Your task to perform on an android device: In the festive spirit of christmas, I embark on a quest for the perfect black dress of Mark and Spencer brand  in size 40 through the enchanting aisles of the Mark and Spencer app
Image 0: 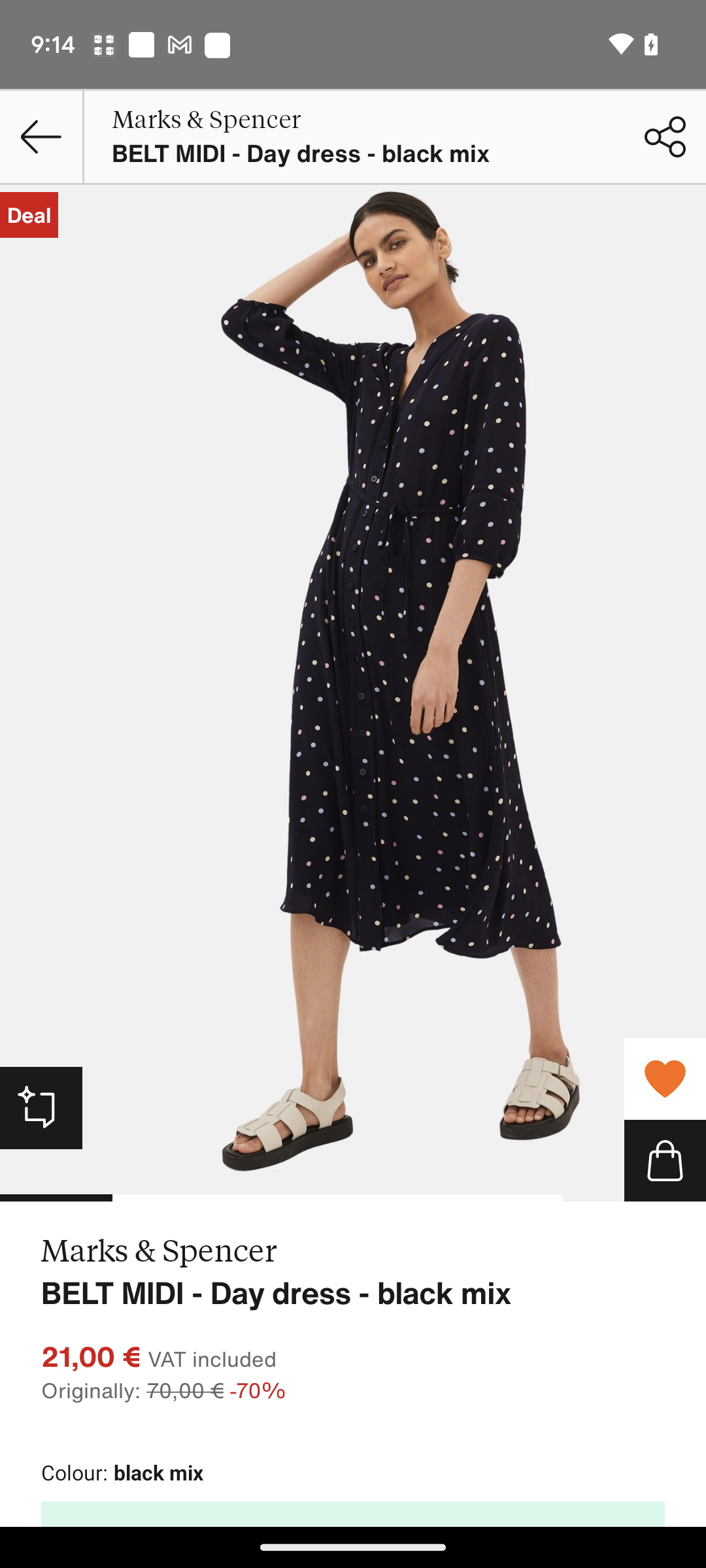
Open the M&S app
Step 0: open app "M&S India"
Image 1: 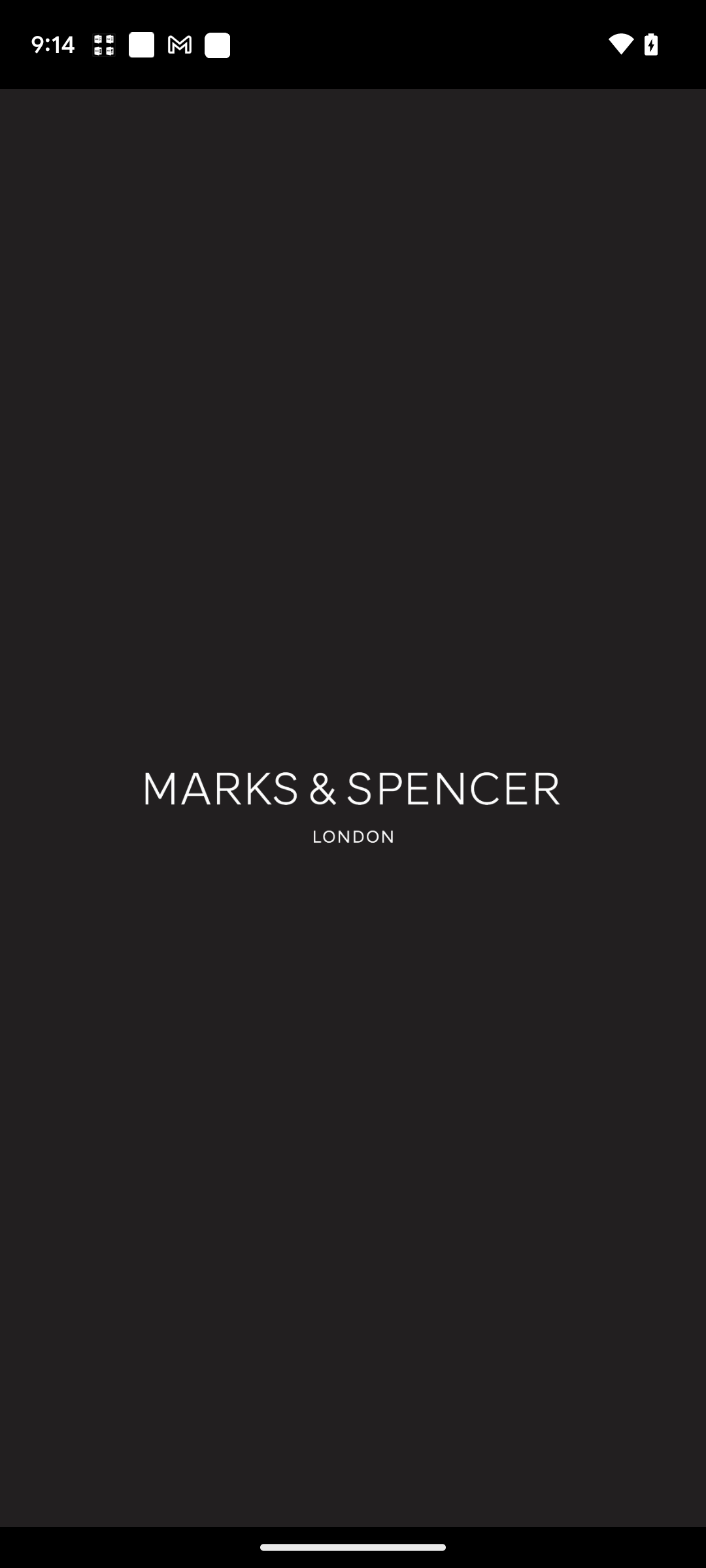
Open the M&S app
Step 1: wait
Image 2: 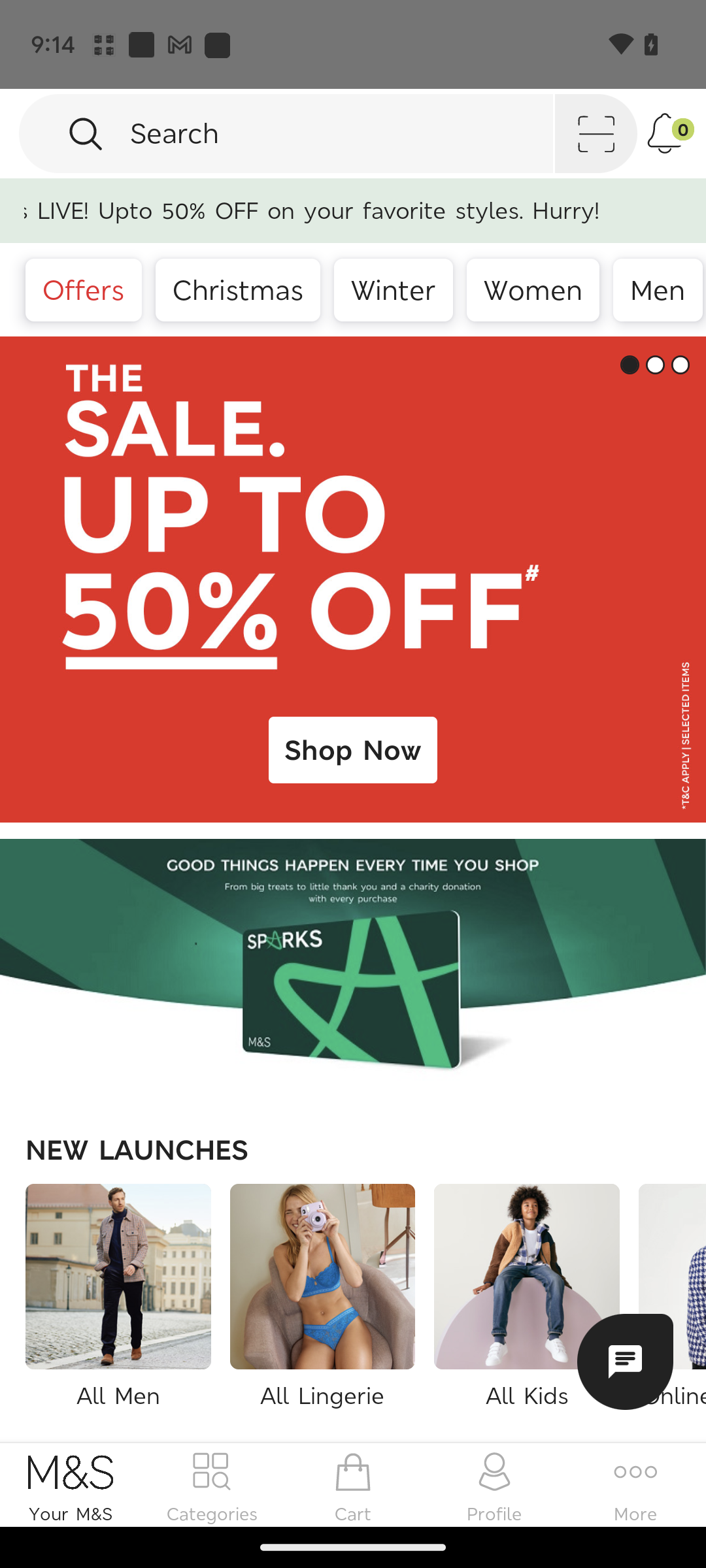
Click on the search icon 
Step 2: click (75, 137)
Image 3: 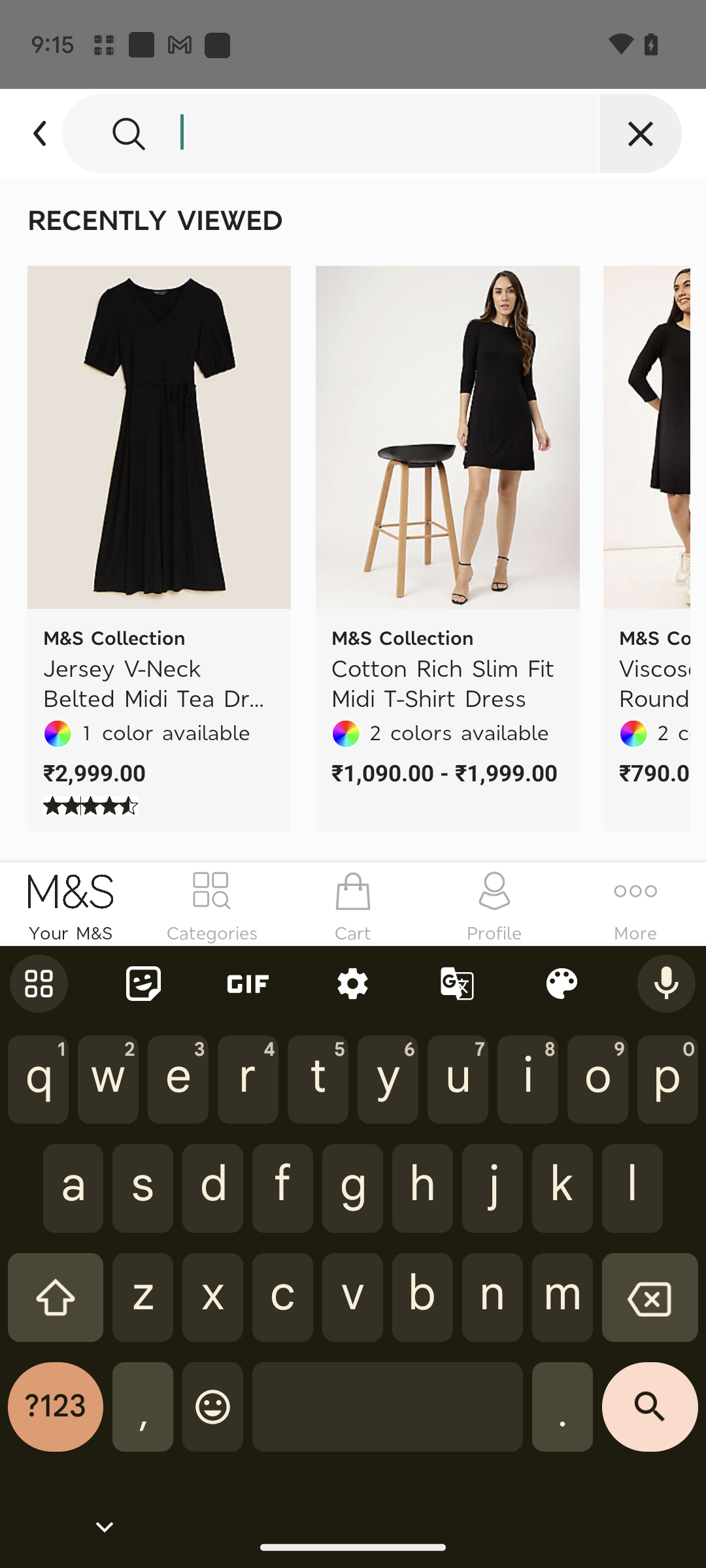
Type Black dress in search bar
Step 3: type "Black Dress"
Image 4: 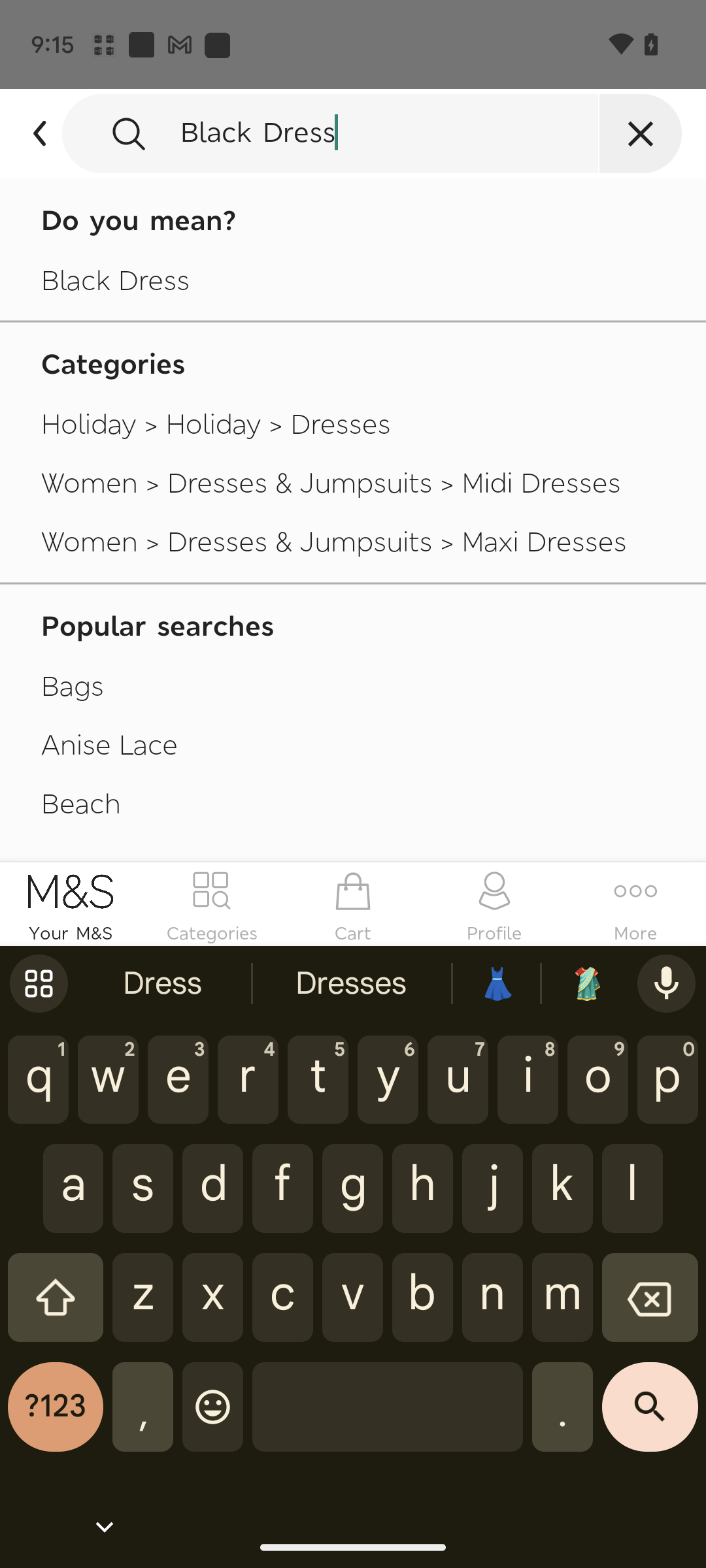
Click on the search key
Step 4: click (650, 1417)
Image 5: 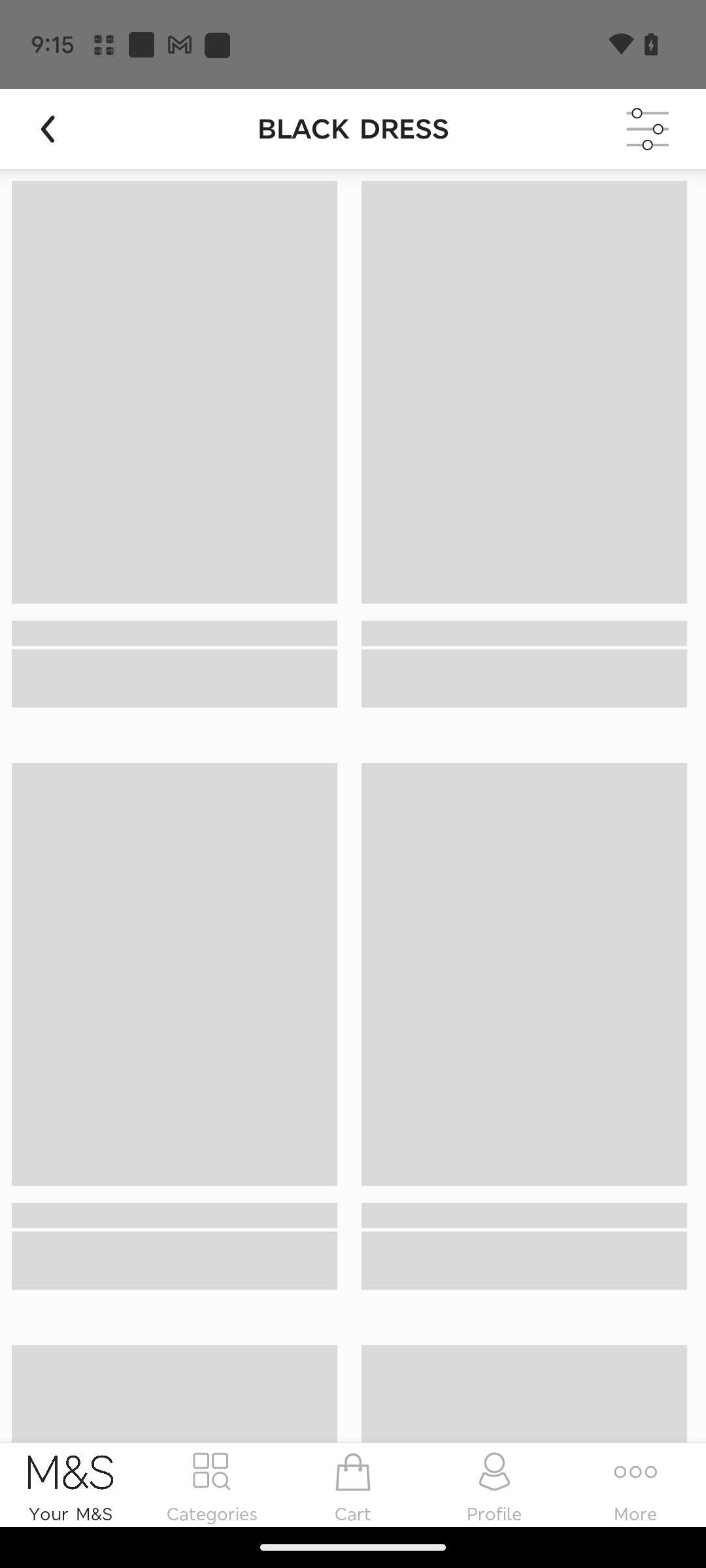
Click on the search key
Step 5: wait
Image 6: 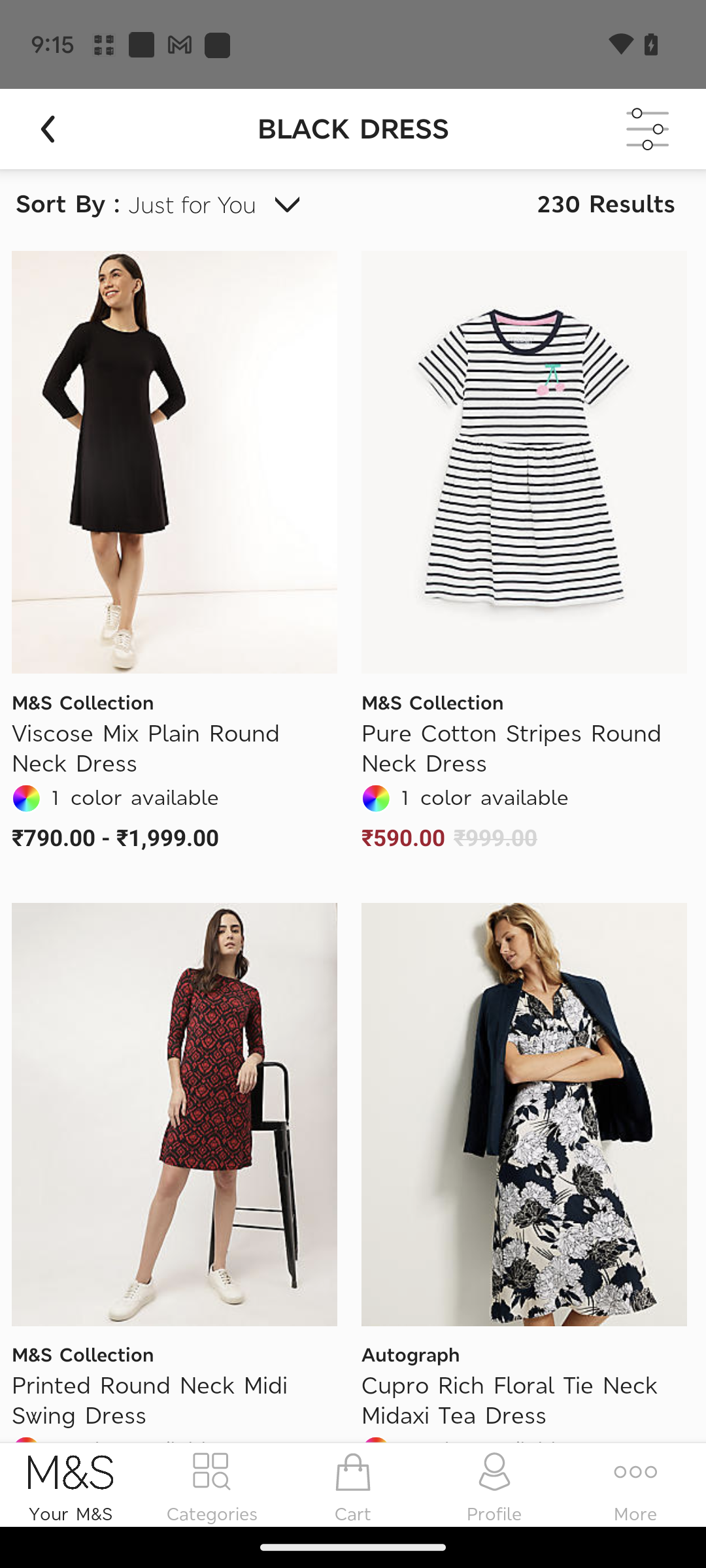
Scroll up to view the more dresses
Step 6: scroll down
Image 7: 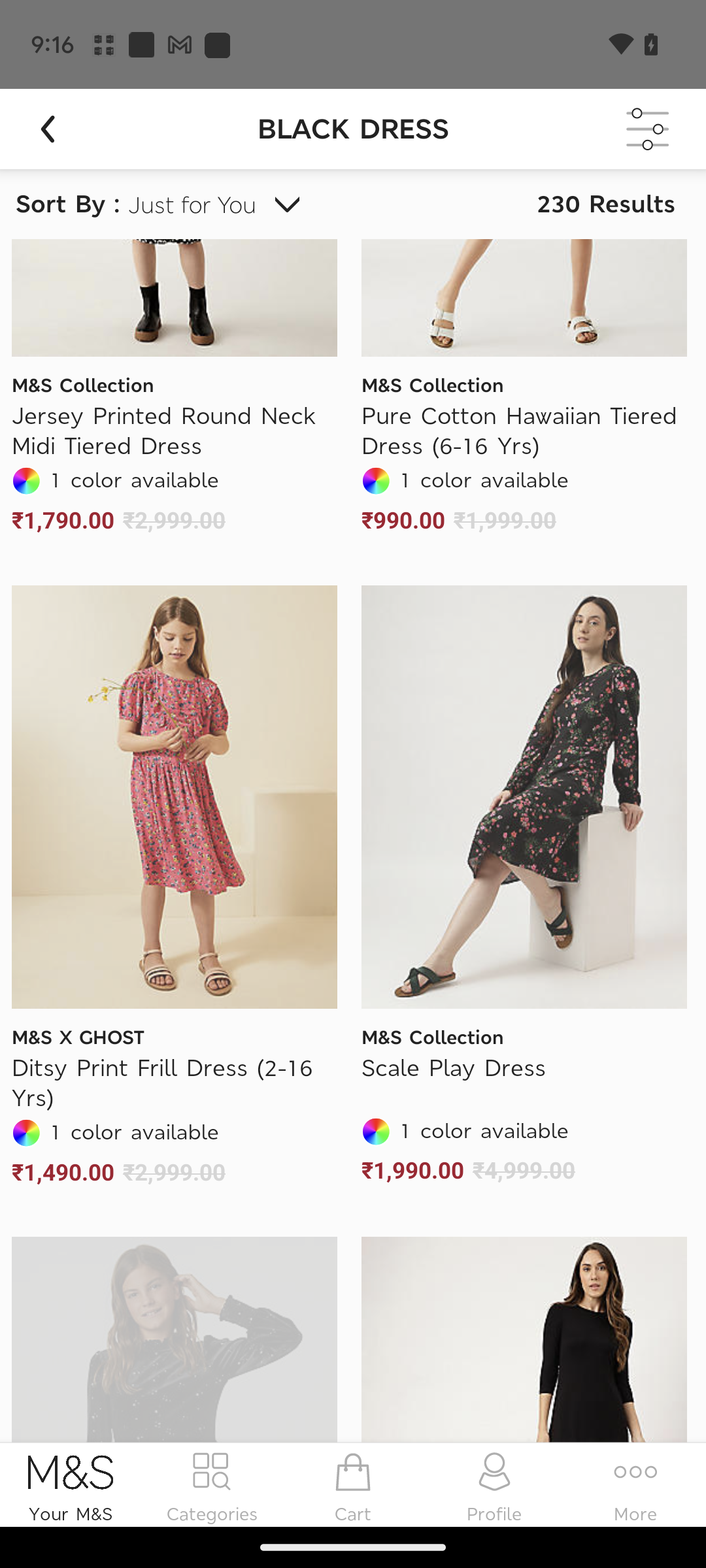
Scroll up to view the more dresses
Step 7: scroll down
Image 8: 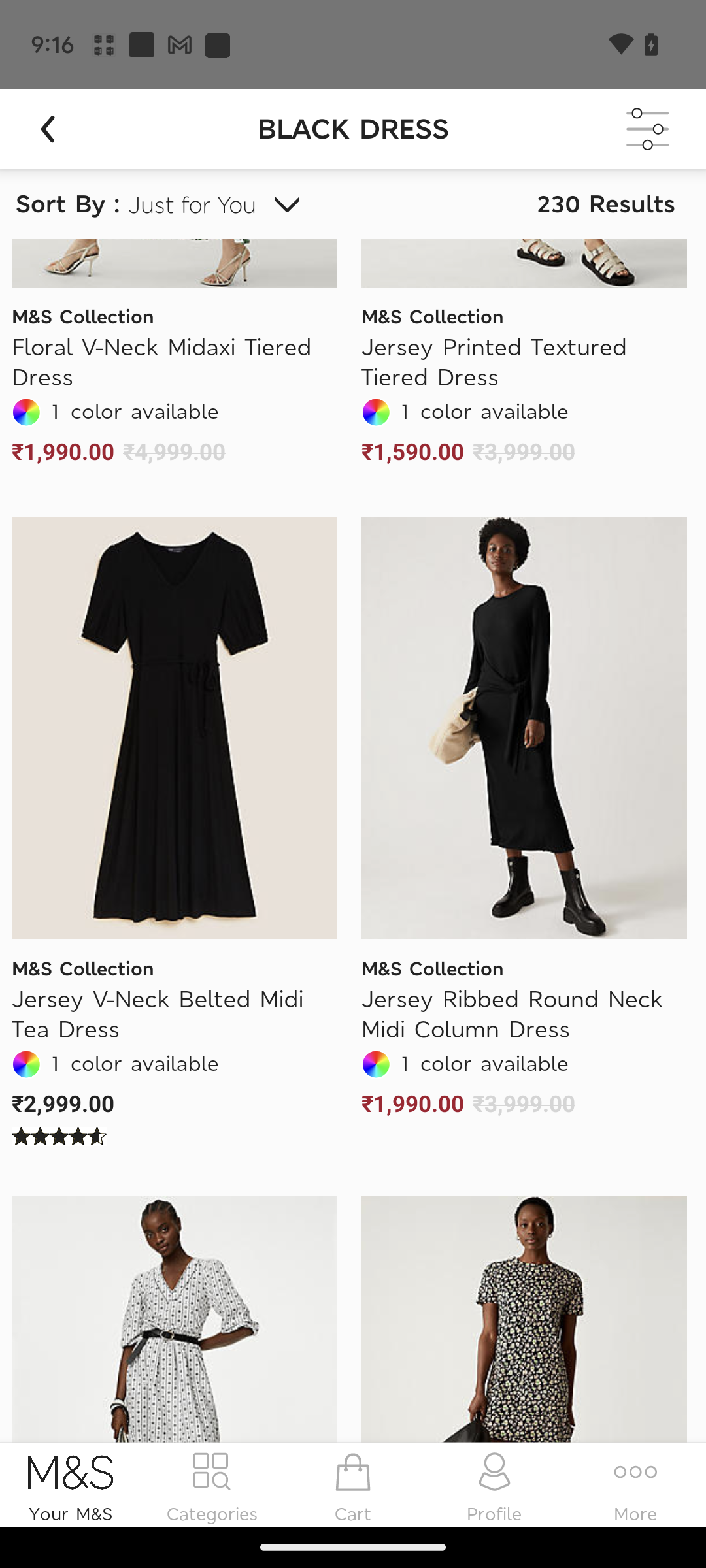
Click on the V neck dress
Step 8: click (41, 900)